Your task to perform on an android device: I'd like to look at the menu of the searched restaurant. 
Image 0: 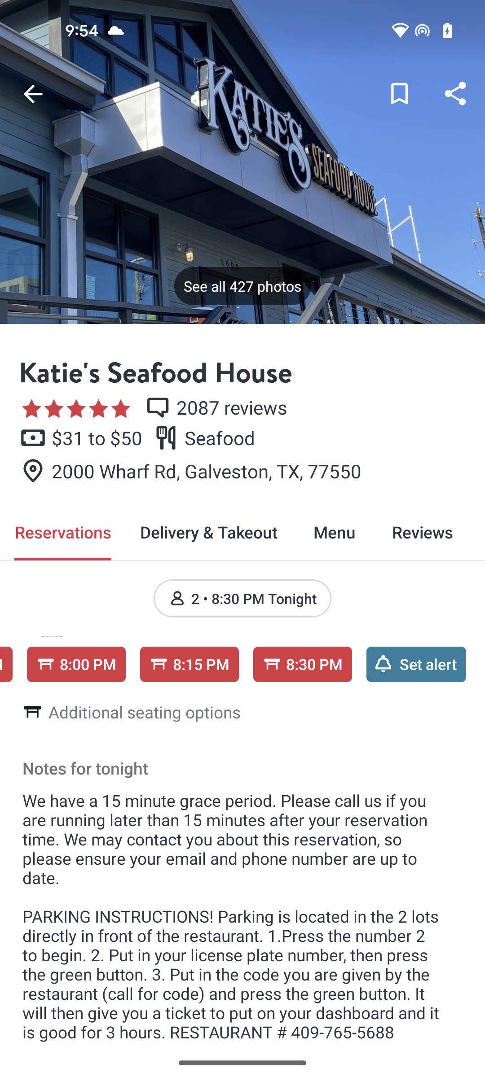
click on the Menu tab
Step 0: click (335, 532)